Your task to perform on an android device: Find 4 stars+  Hotels  in Vancouver for 3 adults from the date decmeber 17 to 20 on the Skyscanner app.
Image 0: 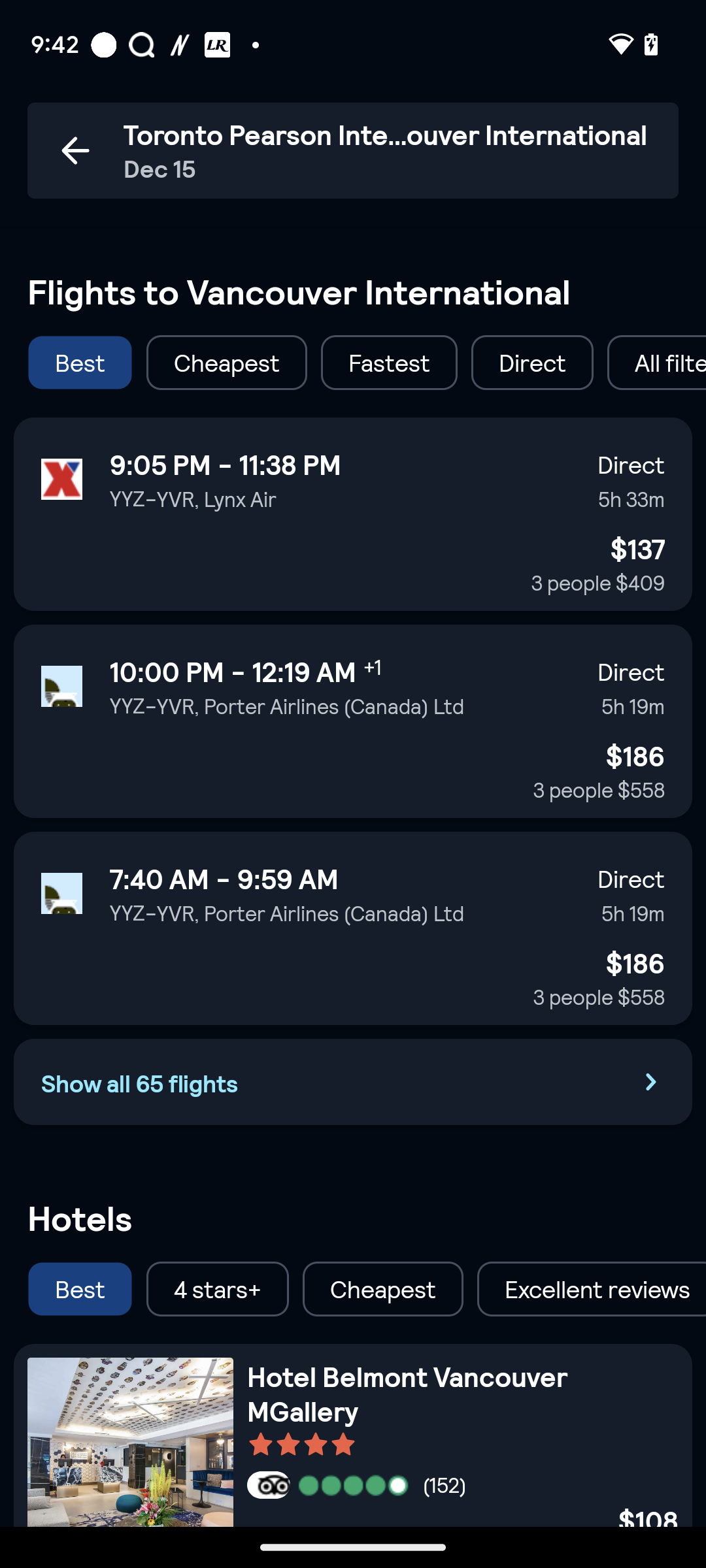
Scroll up
Step 0: scroll down
Image 1: 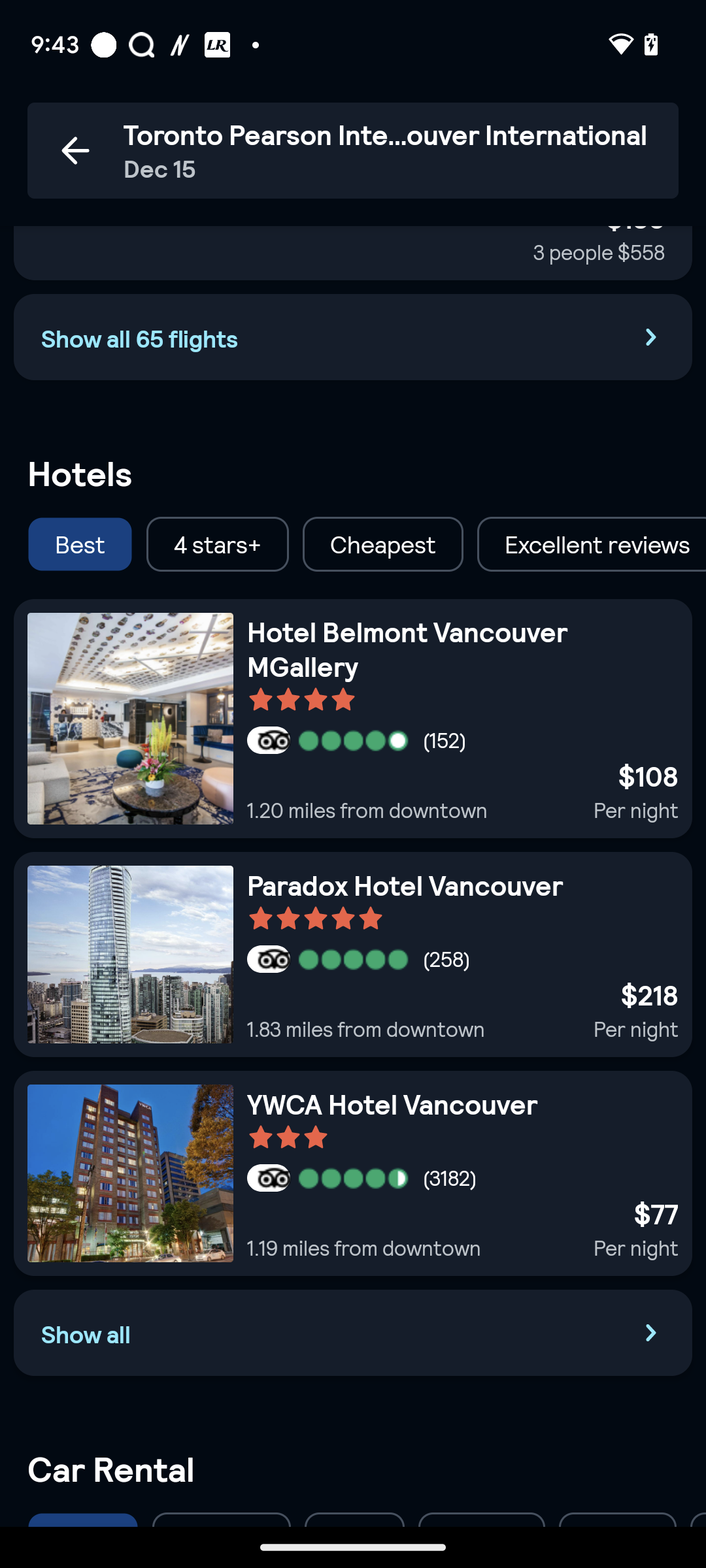
Click on the tab "4Stars+".
Step 1: click (217, 544)
Image 2: 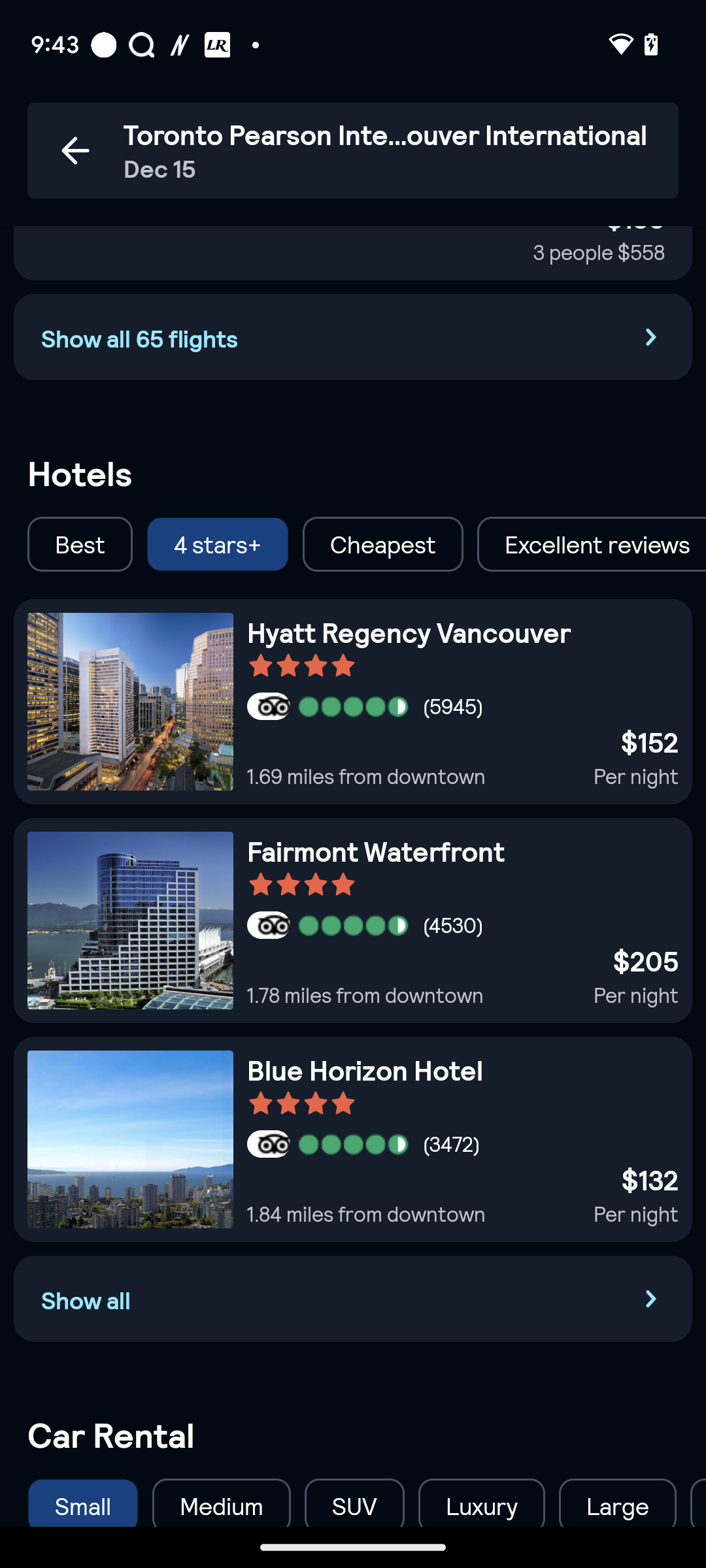
Click on the tab "Show all".
Step 2: click (339, 1298)
Image 3: 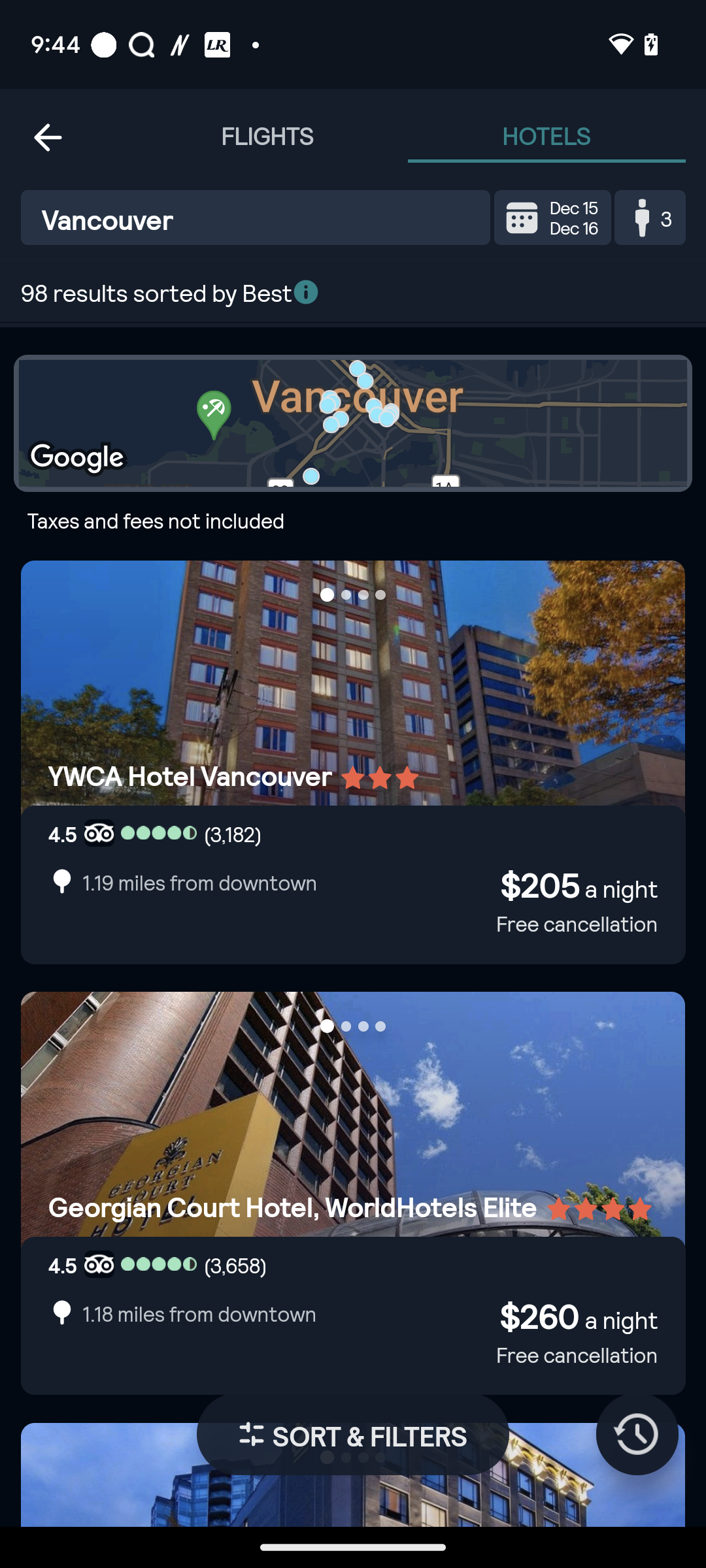
click on the Calendar icon.
Step 3: click (539, 216)
Image 4: 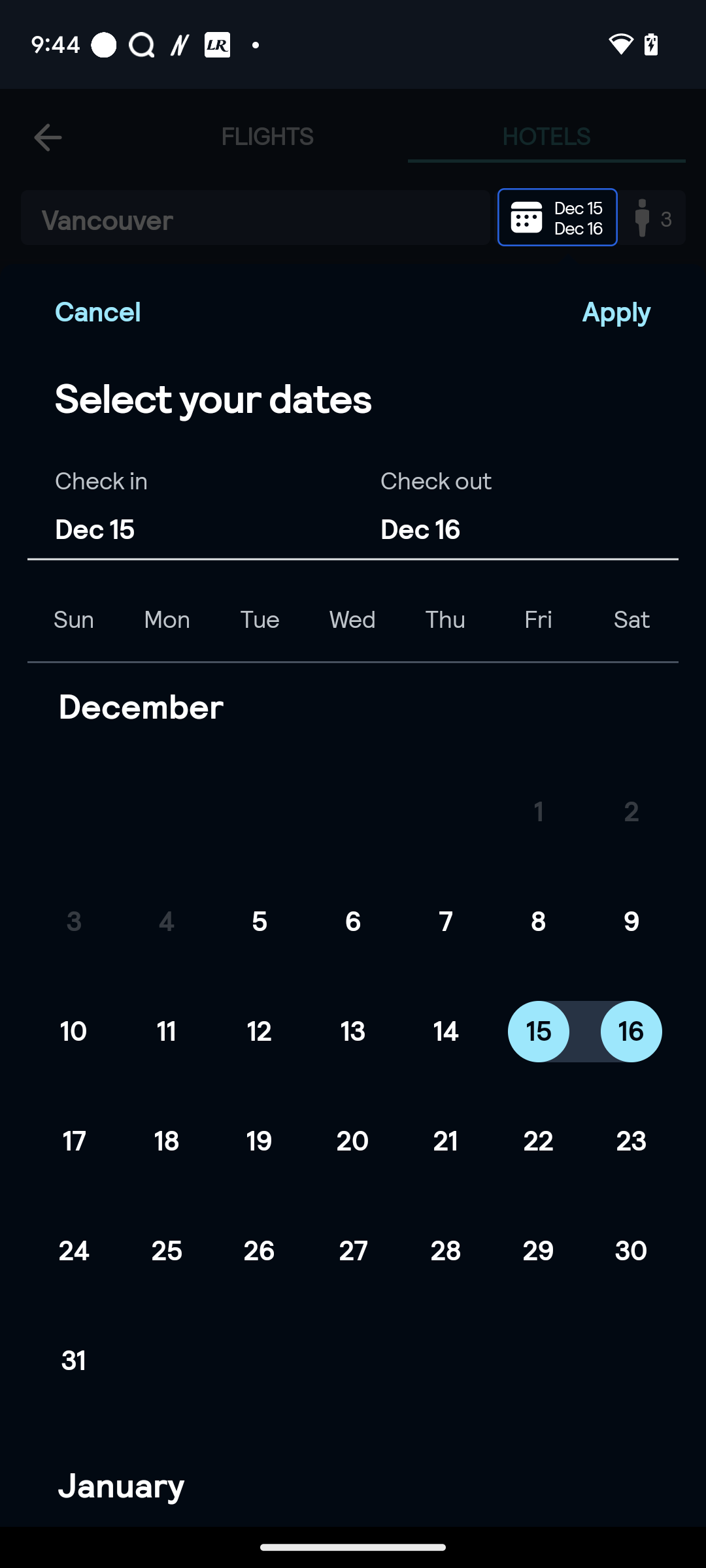
Select the check In date December 17.
Step 4: click (353, 1053)
Image 5: 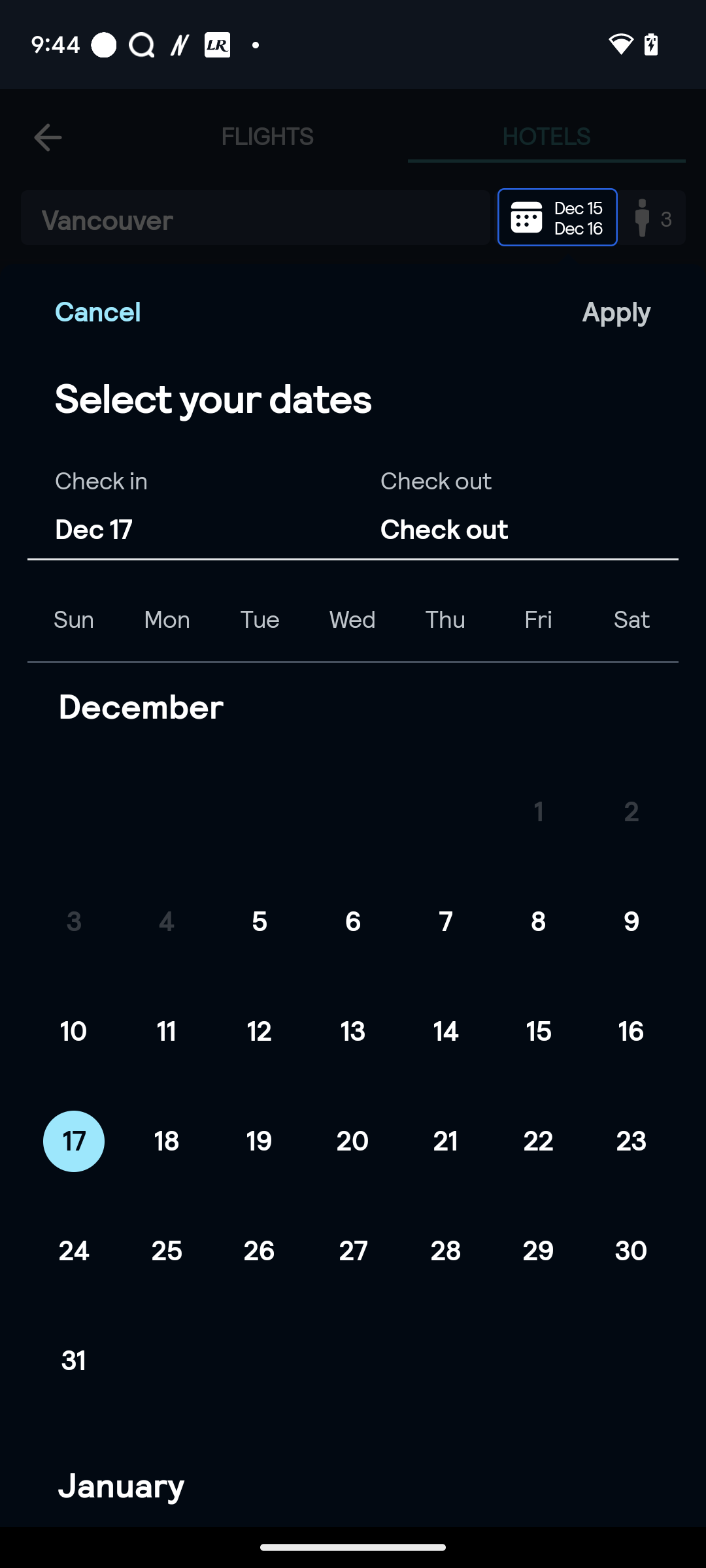
Select the check out date December 20.
Step 5: click (353, 1053)
Image 6: 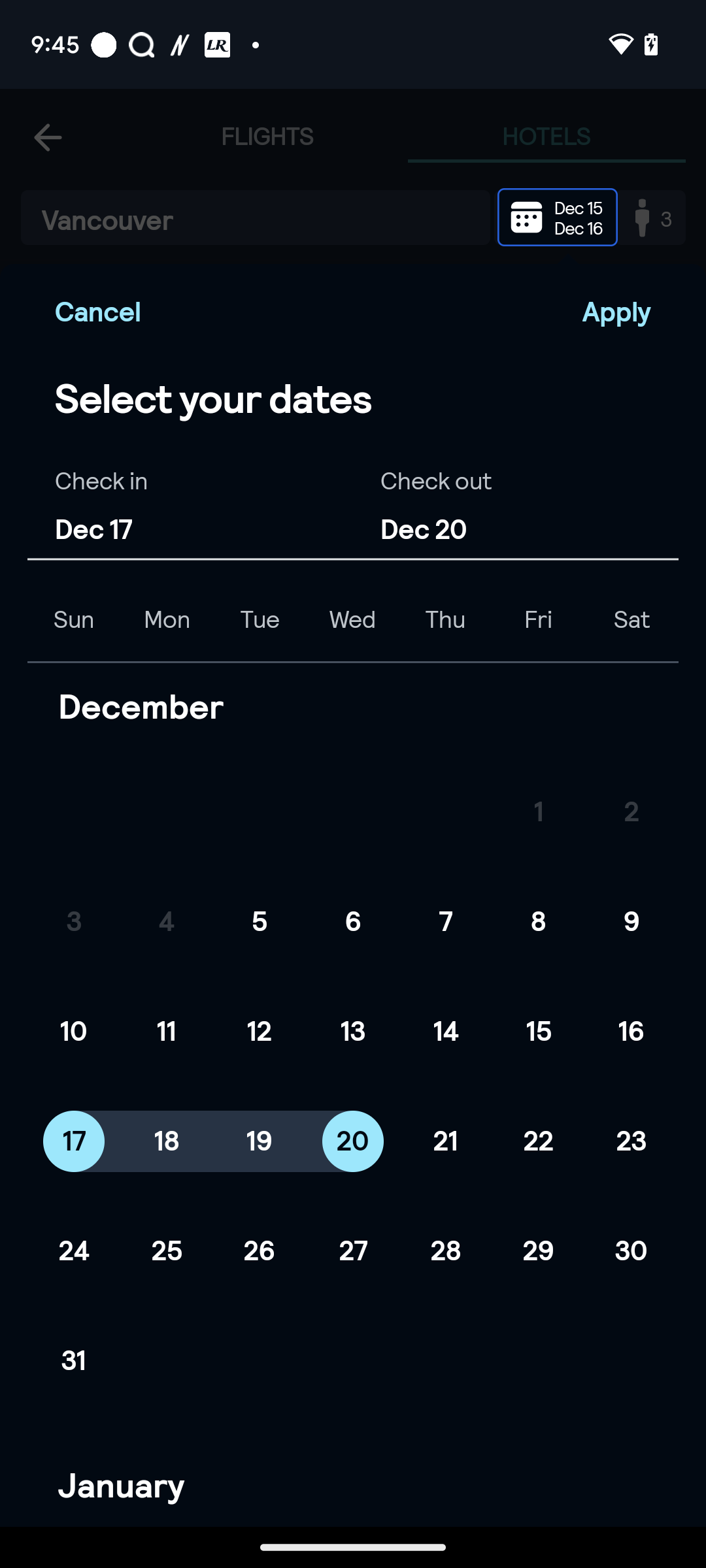
Click on the  tab Apply at the top right corner of the Calendar.
Step 6: click (616, 309)